Your task to perform on an android device: I want to share the Movie name of my favourite movie All about eve audio to my friend Naomi  Rousseau on her Gmail id naomi.rousseau@example.com
Image 0: 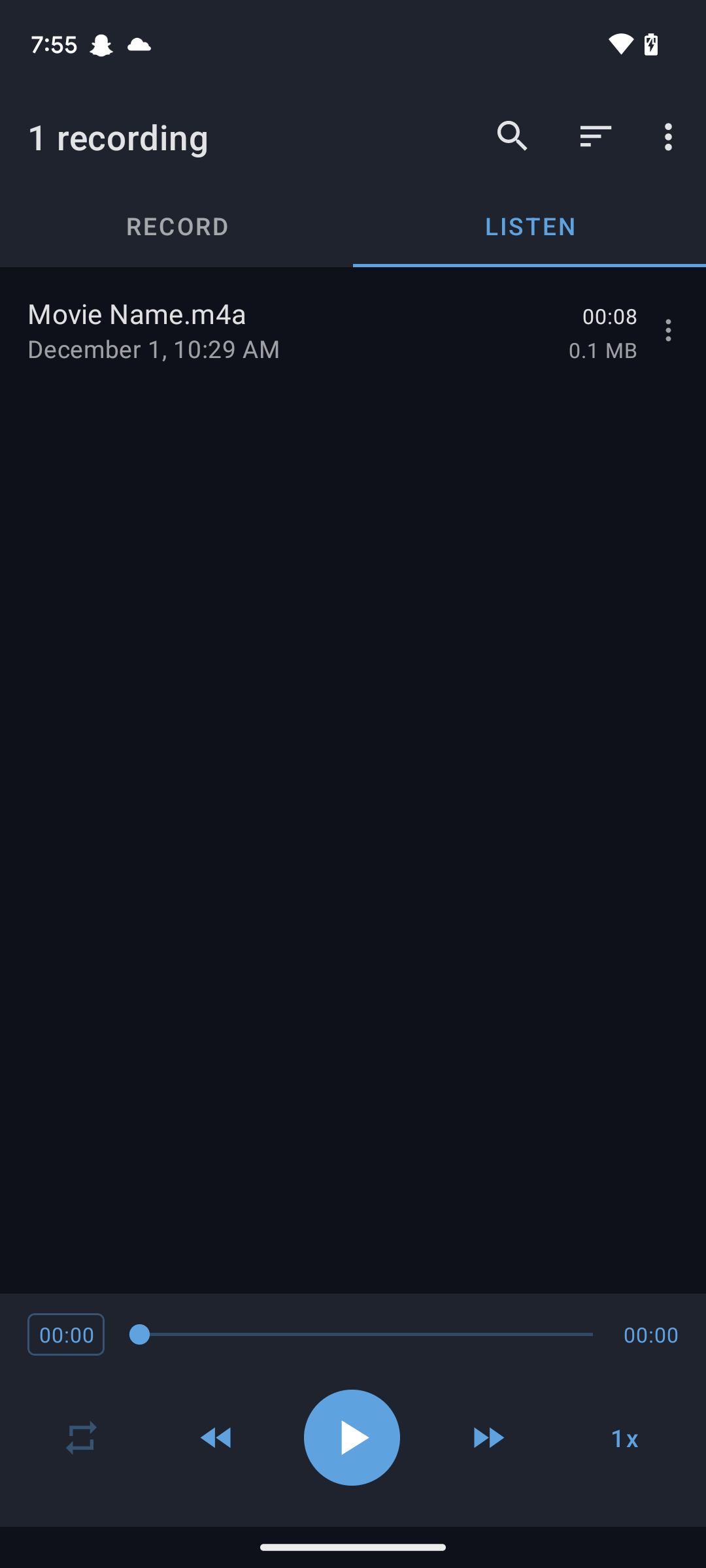
Click on the three menu option of recording 
Step 0: click (671, 330)
Image 1: 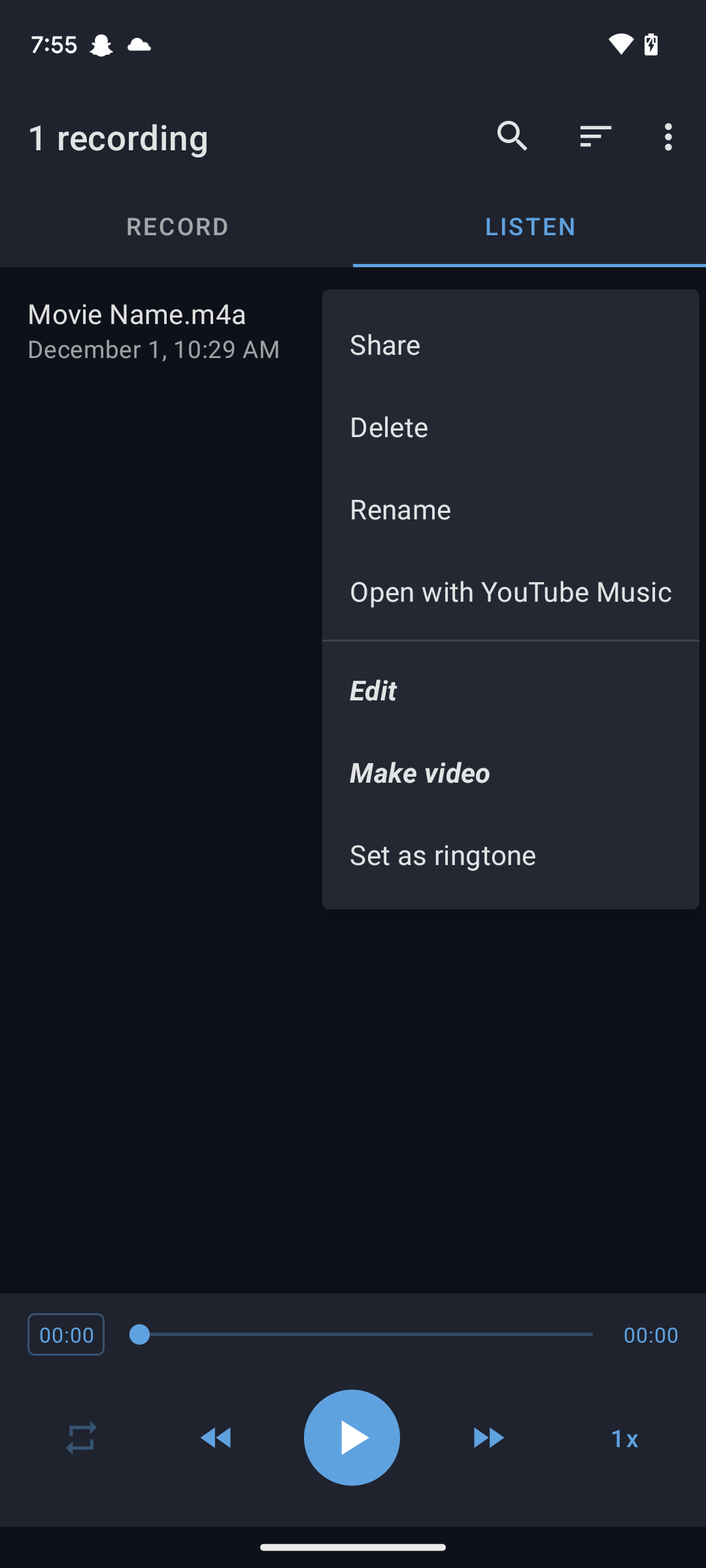
Click on the share option 
Step 1: click (511, 344)
Image 3: 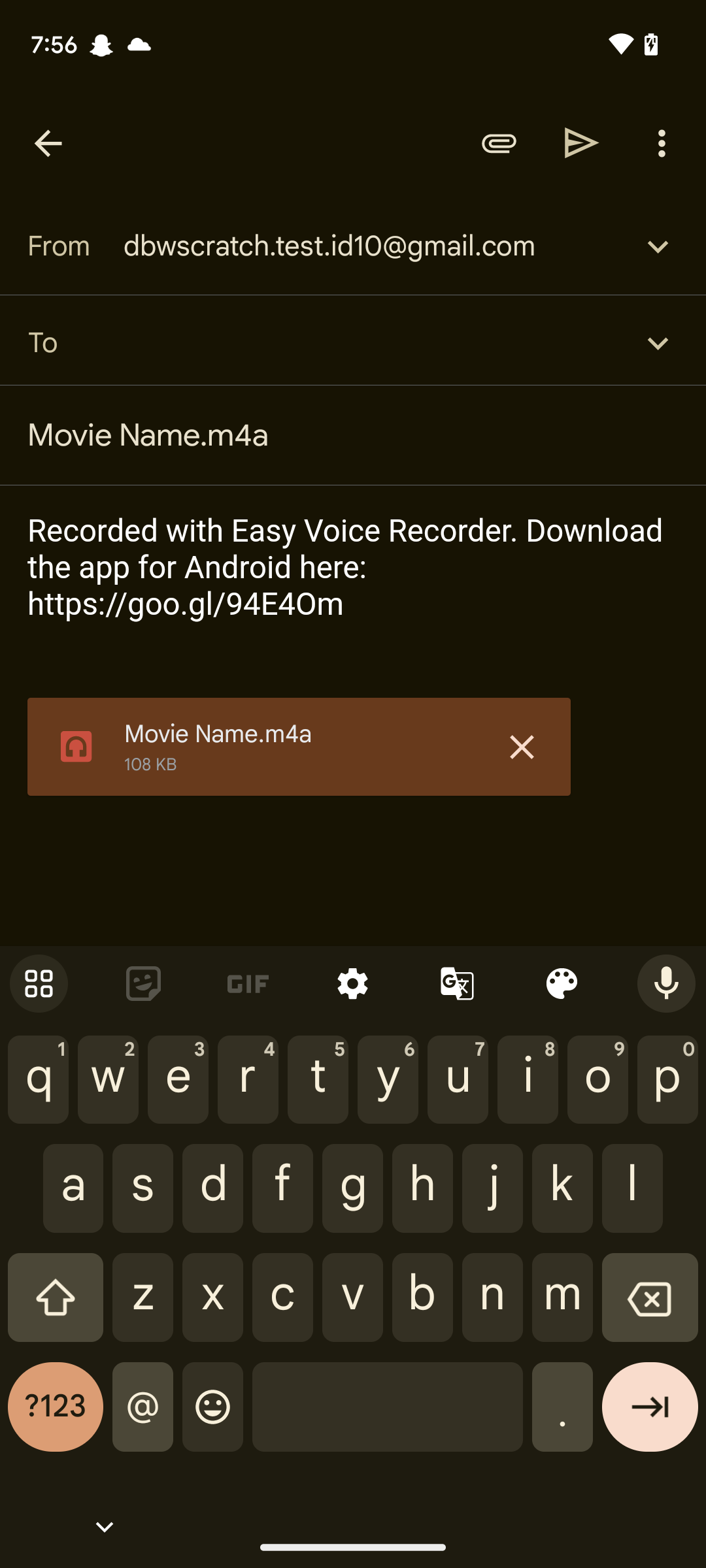
Type naomi.rousseau@example.com in To bar
Step 3: type "naomi.rousseau@example.com"
Image 4: 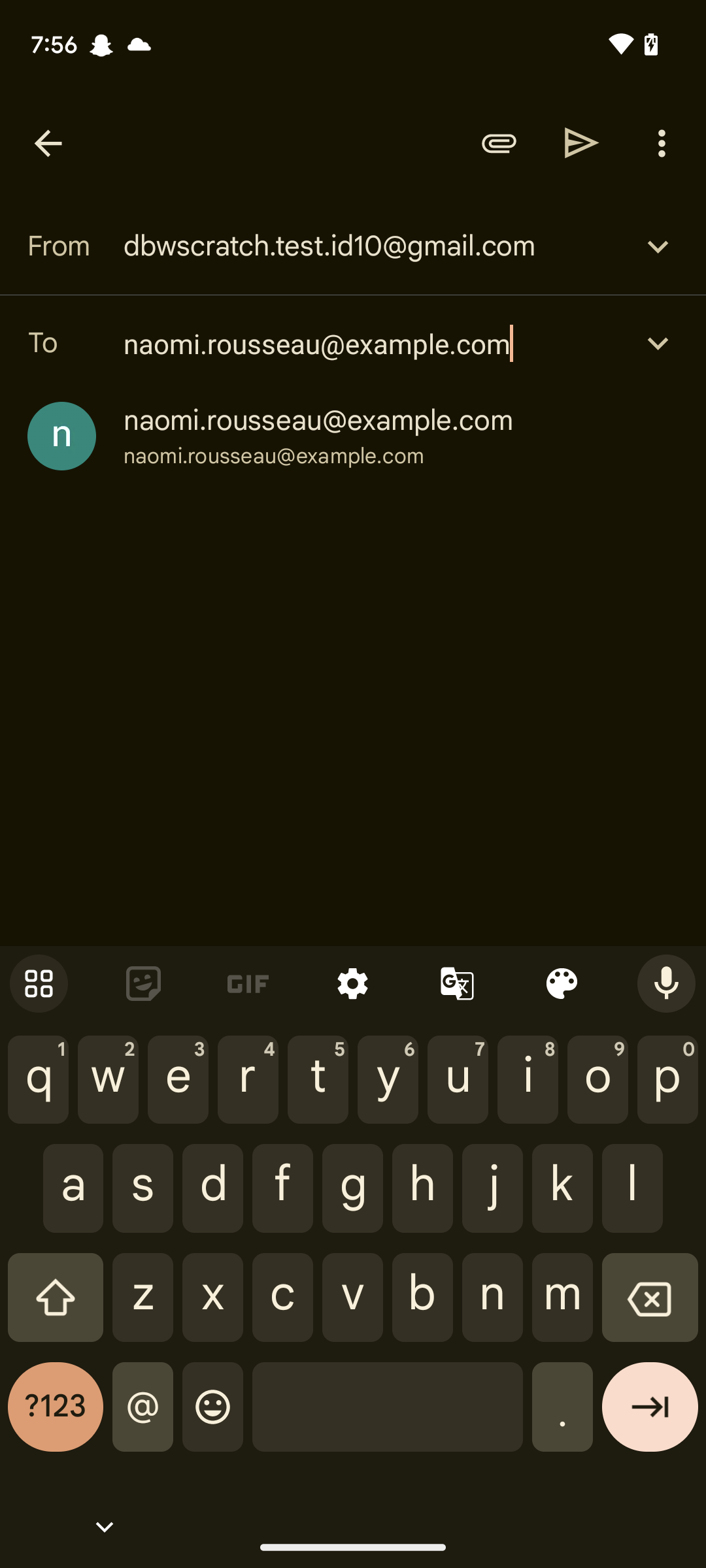
Click on the naomi.rousseau@example.com
Step 4: click (273, 456)
Image 5: 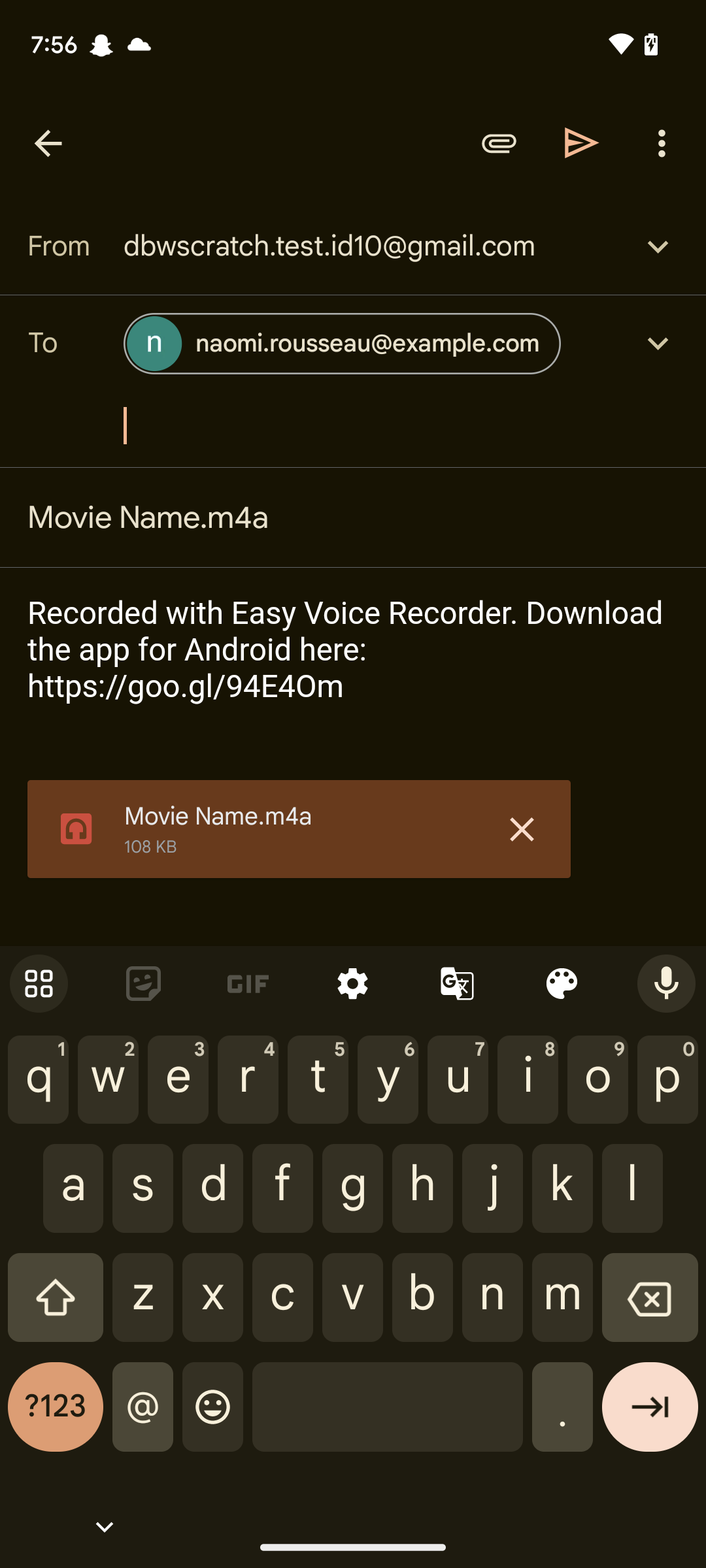
Click on the right arrow icon 
Step 5: click (582, 142)